Your task to perform on an android device: Add the Whirlpool 240 L frost-free triple-door product to the cart using the Amazon app because I'm happy with it.
Image 0: 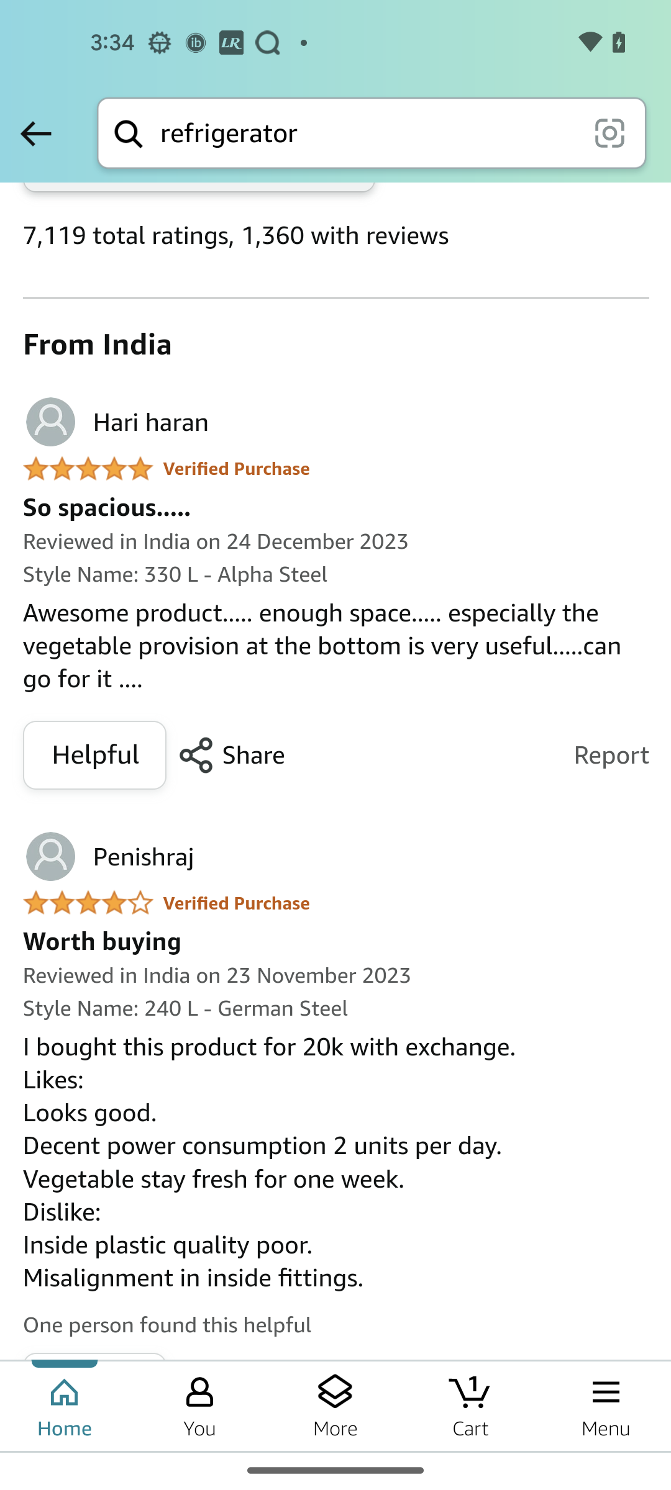
Go back to the previous screen
Step 0: press back button
Image 1: 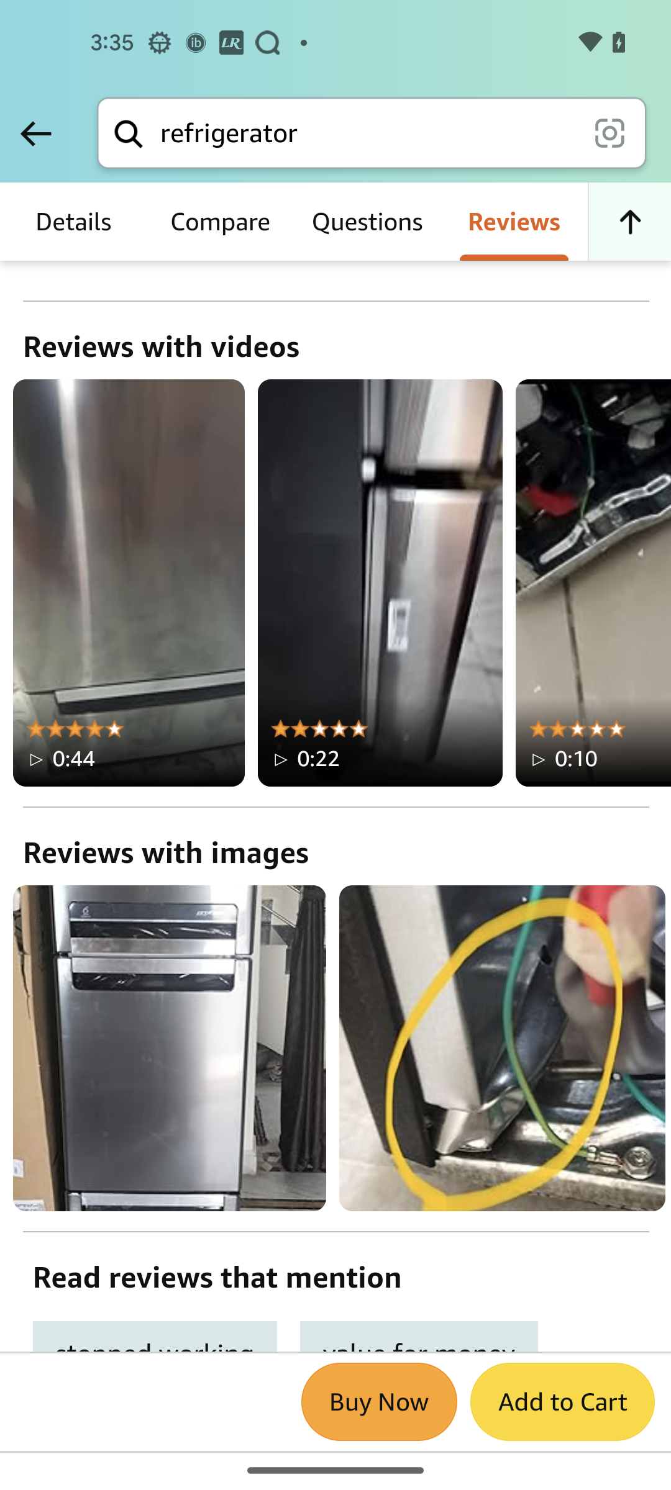
Click on the Add to Cart button
Step 1: click (562, 1401)